Your task to perform on an android device: I have started the first lesson. I found it very useful for me now I want to complete this lesson
Image 0: 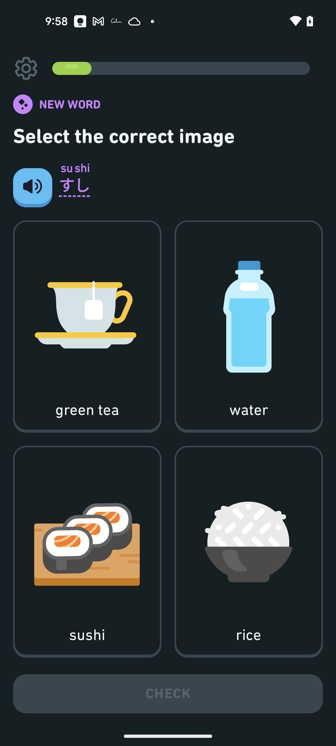
Click on the third option sushi
Step 0: click (87, 635)
Image 1: 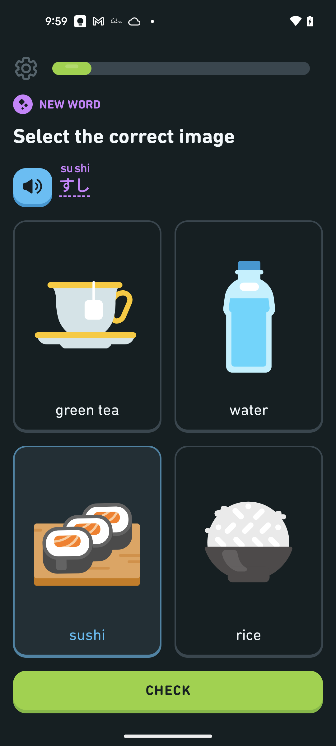
Click on the CHECK button at the bottom
Step 1: click (168, 692)
Image 2: 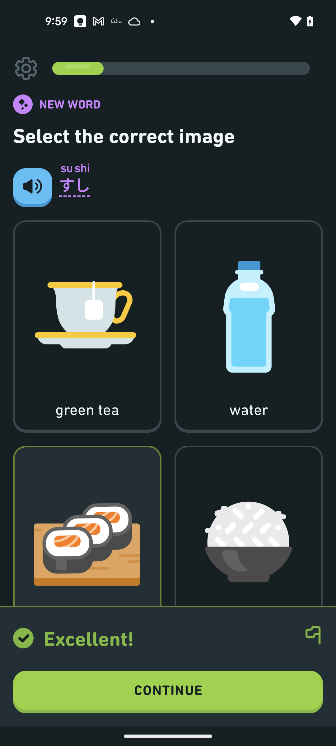
Click on the CONTINUE button at the bottom
Step 2: click (168, 692)
Image 3: 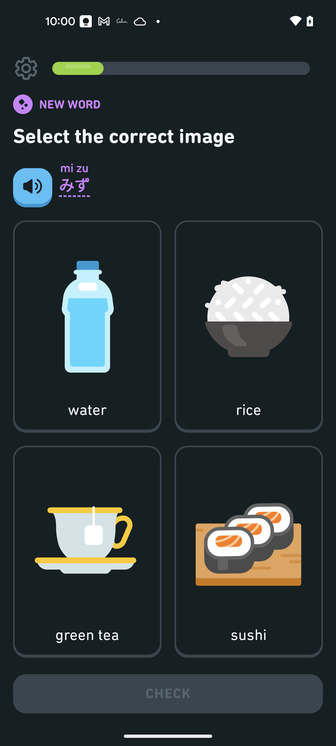
Click on the first option Water
Step 3: click (87, 410)
Image 4: 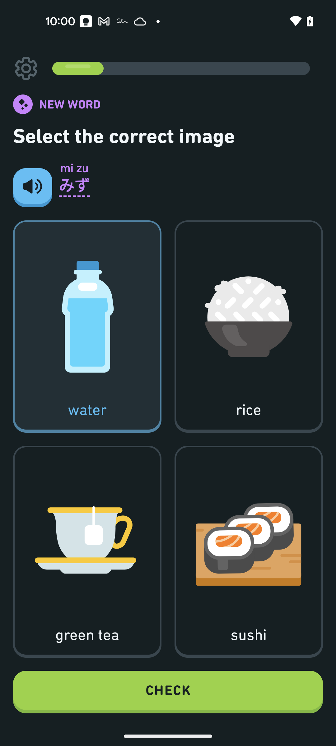
Click on the CHECK button at the bottom
Step 4: click (168, 692)
Image 5: 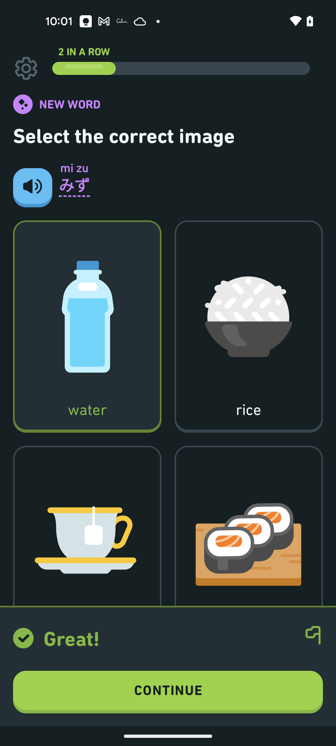
Click on the CONTINUE button at the bottom
Step 5: click (168, 692)
Image 6: 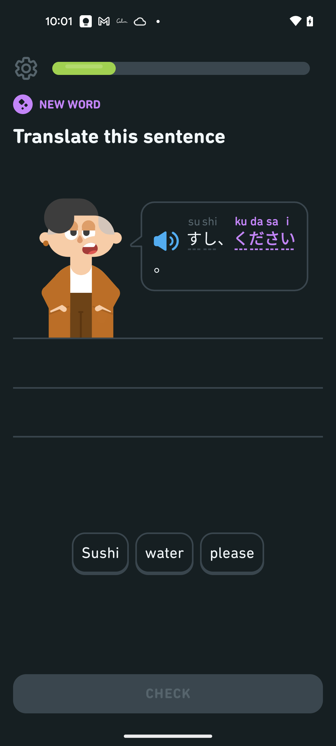
Click on Sushi tab
Step 6: click (100, 553)
Image 7: 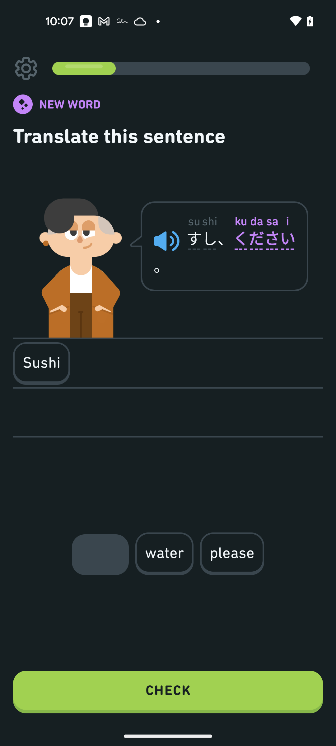
Click on the please tab
Step 7: click (232, 553)
Image 8: 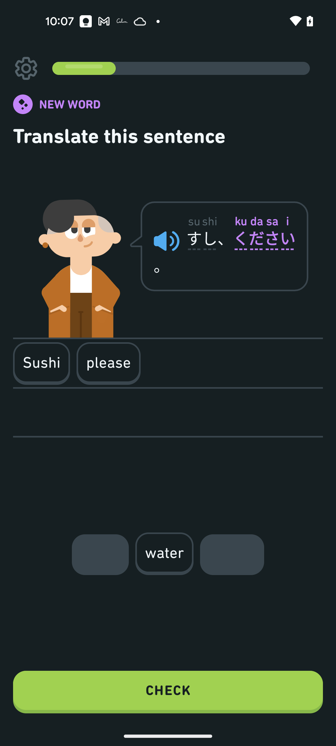
Click on the CHECK button at the bottom
Step 8: click (168, 692)
Image 9: 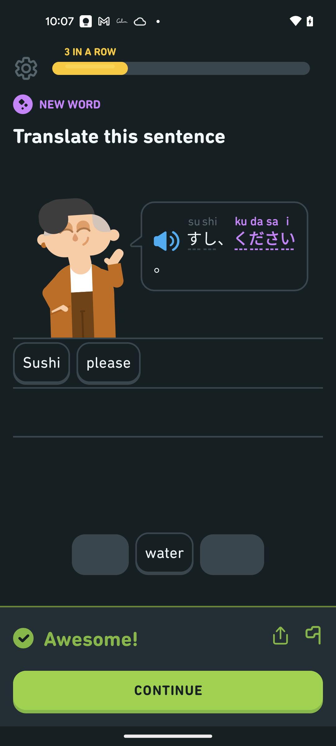
Click on the CONTINUE button at the bottom
Step 9: click (168, 692)
Image 10: 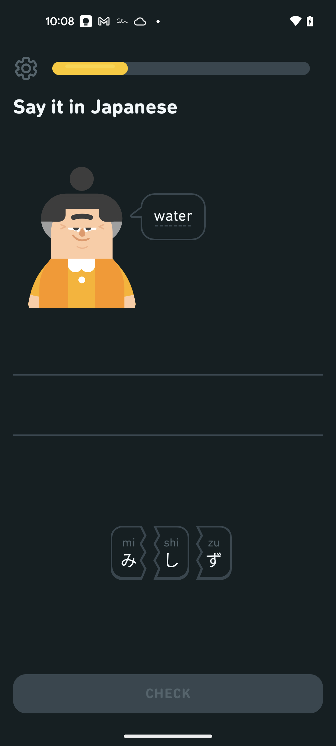
Click on the mi
Step 10: click (128, 553)
Image 11: 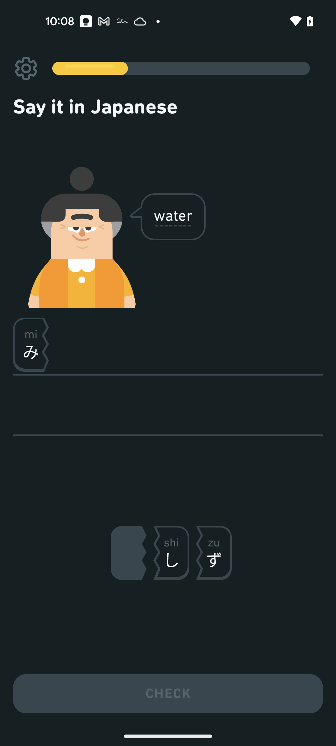
Click on the zu
Step 11: click (214, 553)
Image 12: 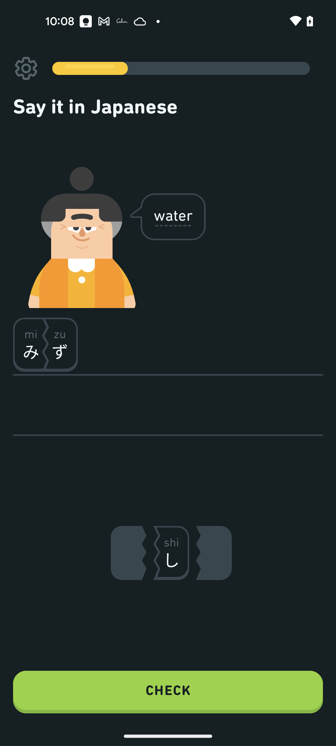
Click on the CHECK button at the bottom
Step 12: click (168, 692)
Image 13: 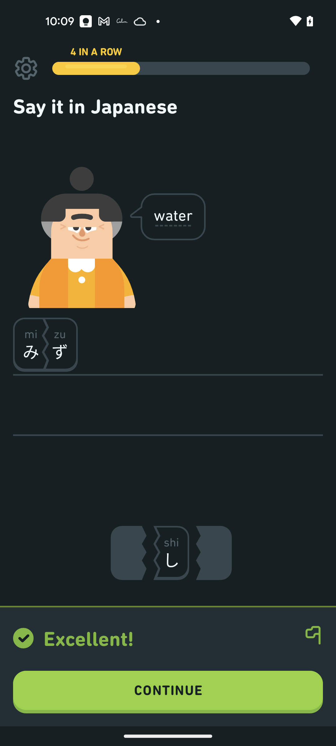
Click on the CONTINUE button at the bottom
Step 13: click (168, 692)
Image 14: 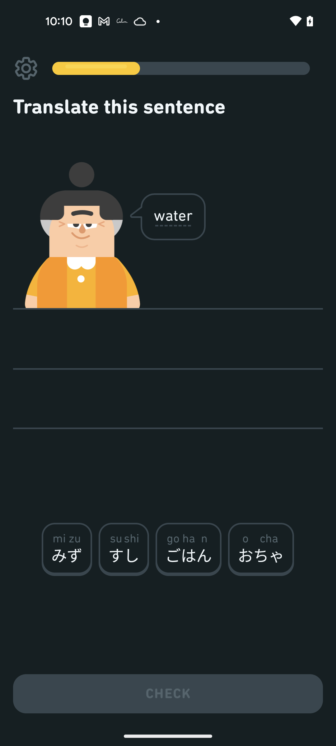
Click on the mi zu tab
Step 14: click (67, 548)
Image 15: 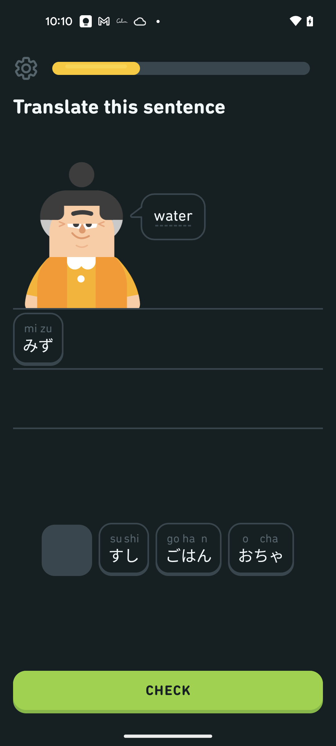
Click on the CHECK button at the bottom
Step 15: click (168, 692)
Image 16: 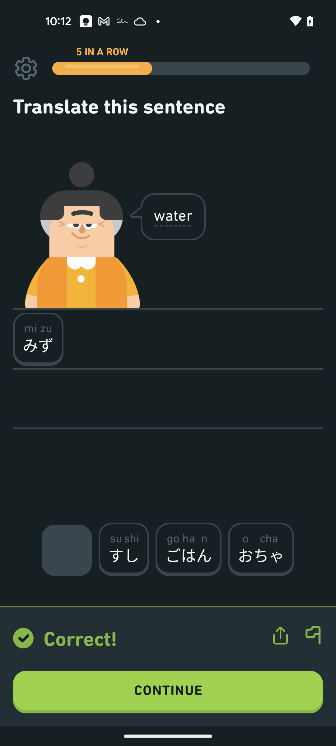
Click on the CONTINUE button at the bottom
Step 16: click (168, 692)
Image 17: 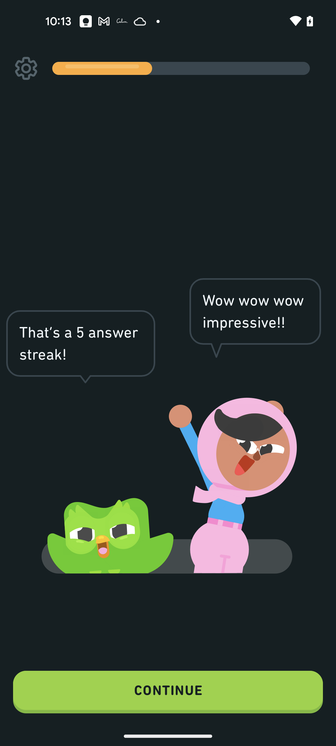
Click on the CONTINUE button at the bottom
Step 17: click (168, 692)
Image 18: 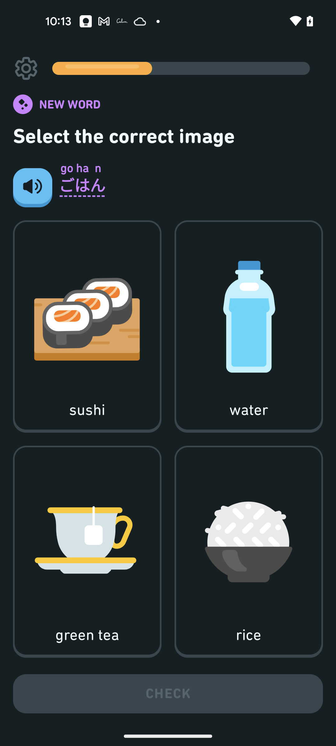
Click on the forth option rice
Step 18: click (249, 635)
Image 19: 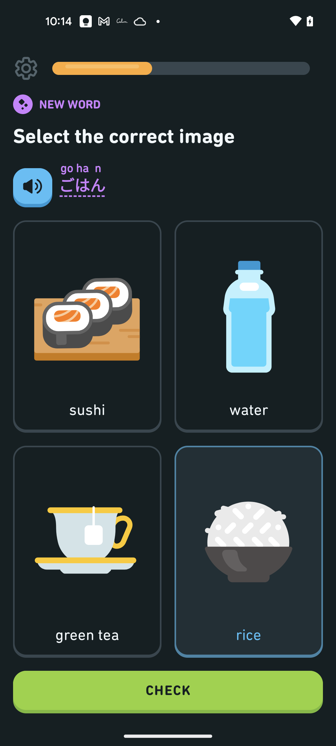
Click on the CHECK button at the bottom
Step 19: click (168, 692)
Image 20: 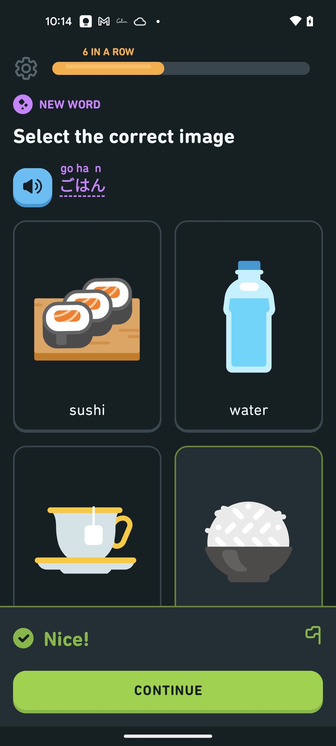
Click on the CONTINUE button at the bottom
Step 20: click (168, 692)
Image 22: 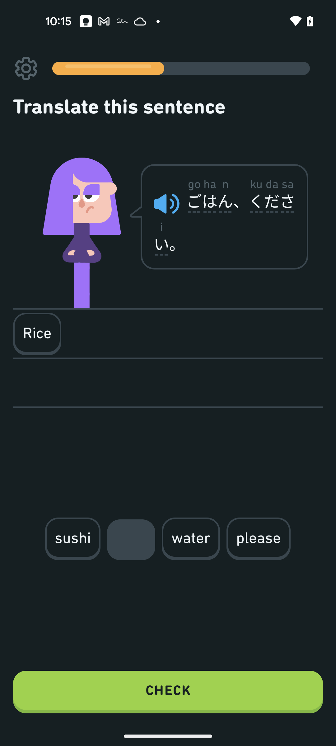
Click on the please tab
Step 22: click (259, 538)
Image 23: 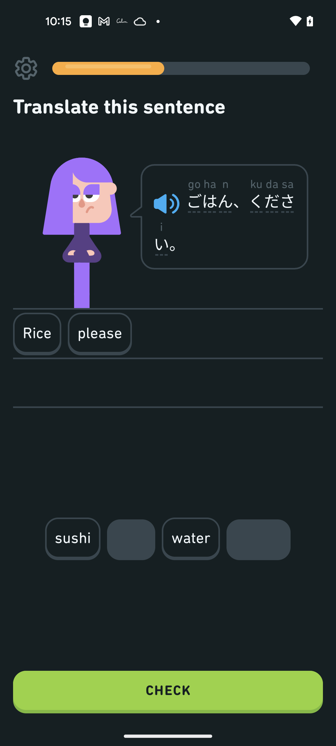
Click on the CHECK button at the bottom
Step 23: click (168, 692)
Image 24: 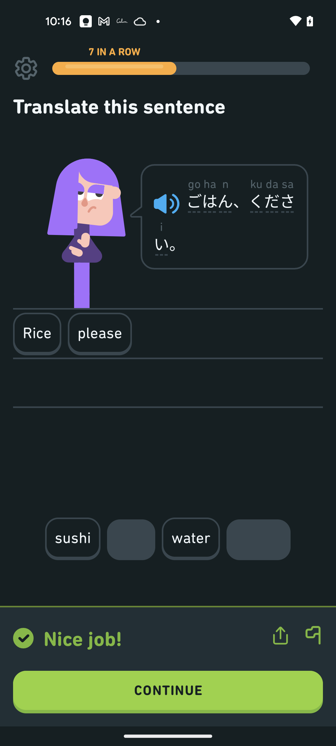
Click on the CONTINUE button at the bottom
Step 24: click (168, 692)
Image 25: 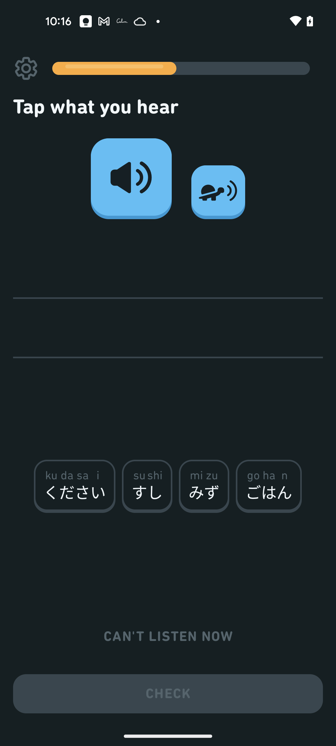
Click on the Speaker icon
Step 25: click (131, 177)
Image 26: 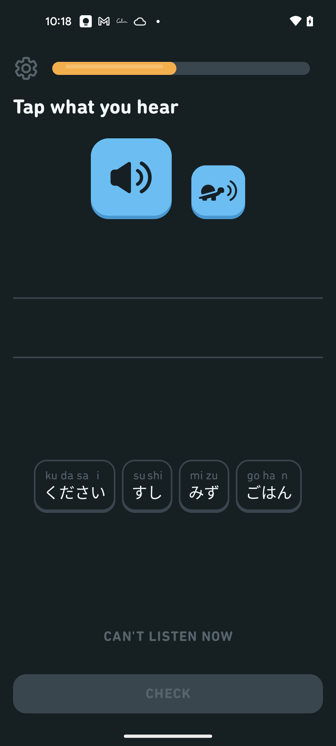
Click on the mi zu tab
Step 26: click (204, 485)
Image 27: 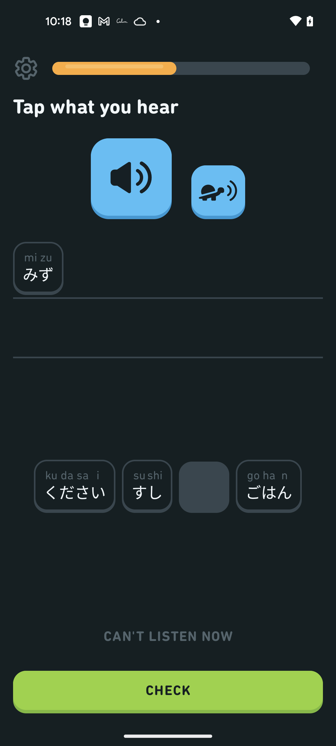
CLick on the ku da sa i tab
Step 27: click (74, 485)
Image 28: 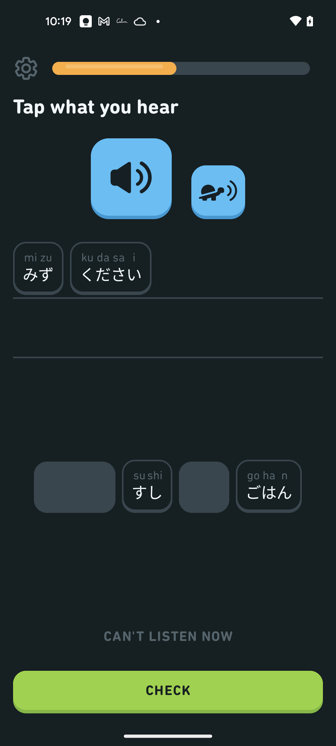
Click on the CHECK button at the bottom
Step 28: click (168, 692)
Image 29: 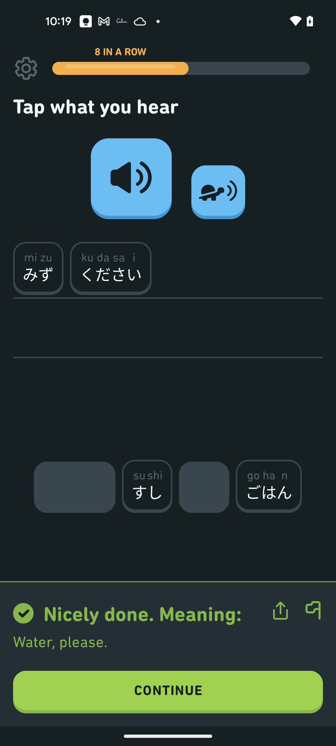
Click on the CONTINUE button at the bottom
Step 29: click (168, 692)
Image 30: 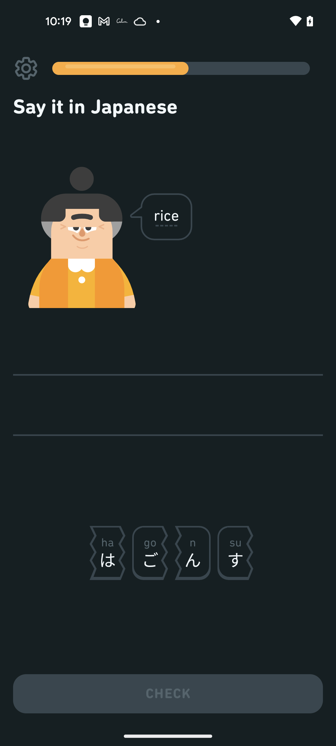
Click on the go tab
Step 30: click (150, 553)
Image 31: 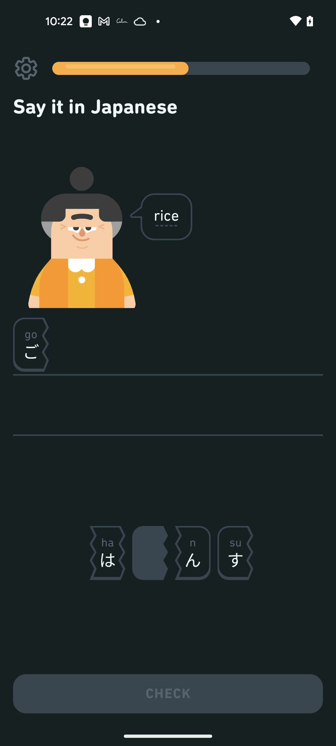
Click on the ha tab
Step 31: click (107, 553)
Image 32: 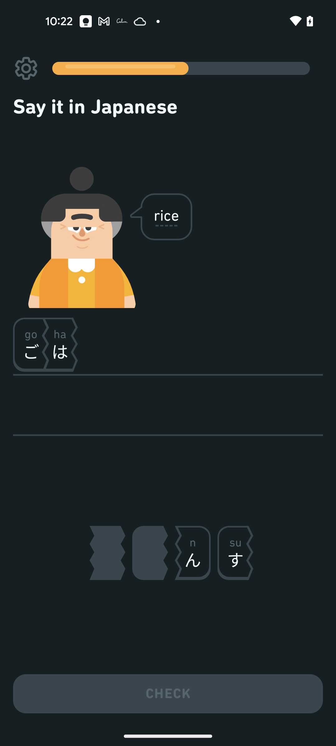
Click on the n tab
Step 32: click (192, 553)
Image 34: 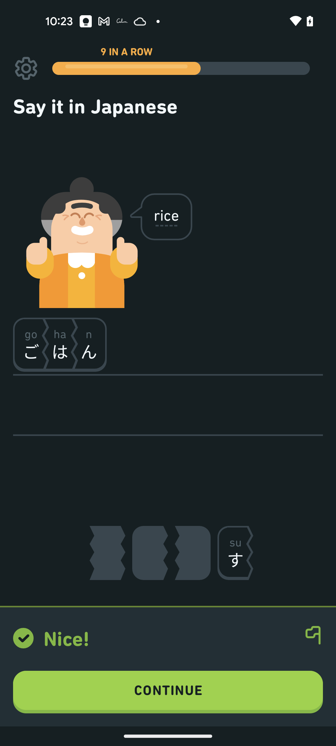
Click on the CONTINUE button at the bottom of the screen
Step 34: click (168, 692)
Image 36: 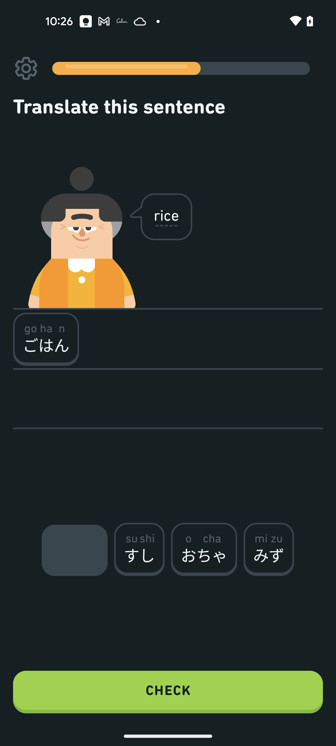
Click on the CHECK button at the bottom
Step 36: click (168, 692)
Image 37: 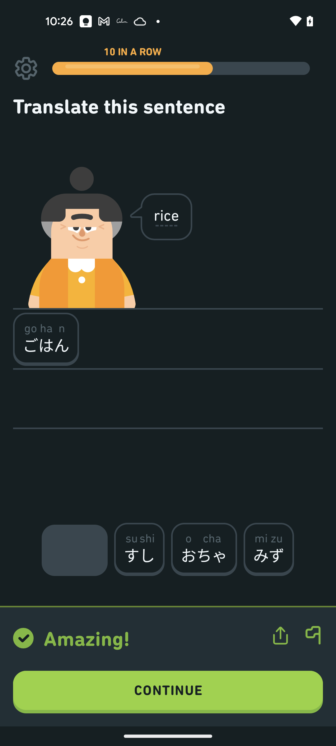
Click on the CONTINUE button at the bottom
Step 37: click (168, 692)
Image 38: 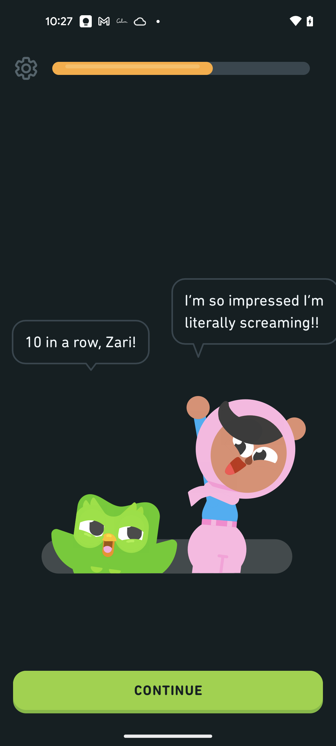
Click on the CONTINUE button at the bottom
Step 38: click (168, 692)
Image 39: 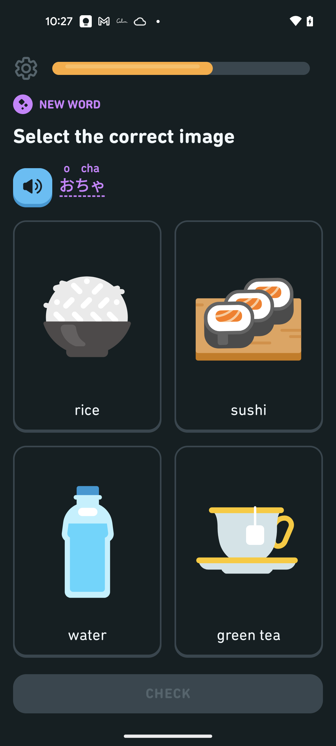
Click on the forth option
Step 39: click (249, 635)
Image 40: 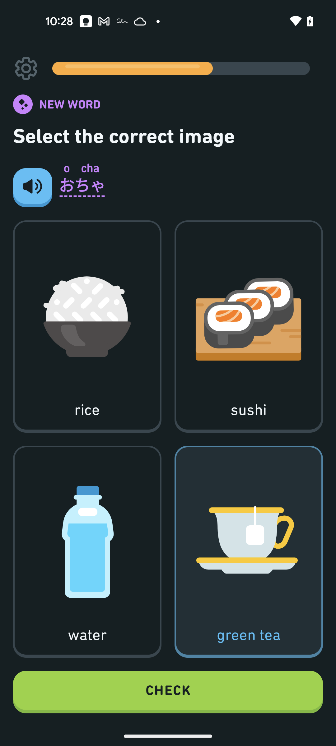
Click on the CHECK button at the bottom
Step 40: click (168, 692)
Image 41: 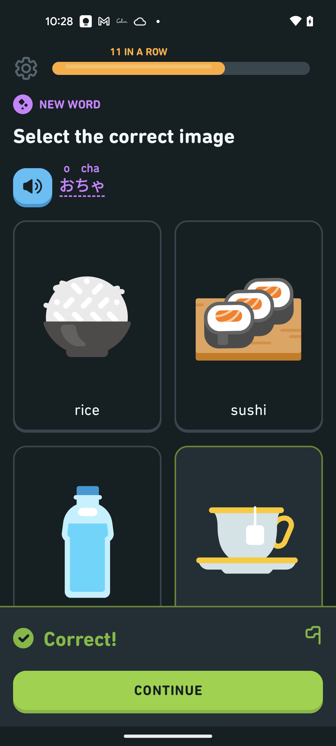
Click on the CONTINUE button at the bottom
Step 41: click (168, 692)
Image 42: 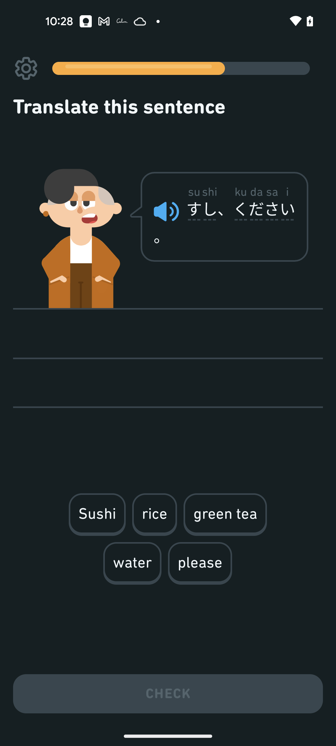
Click on the rice tab
Step 42: click (154, 513)